Your task to perform on an android device: I want to import the contacts from my phone storage which were exported today from the phonebook app.
Image 0: 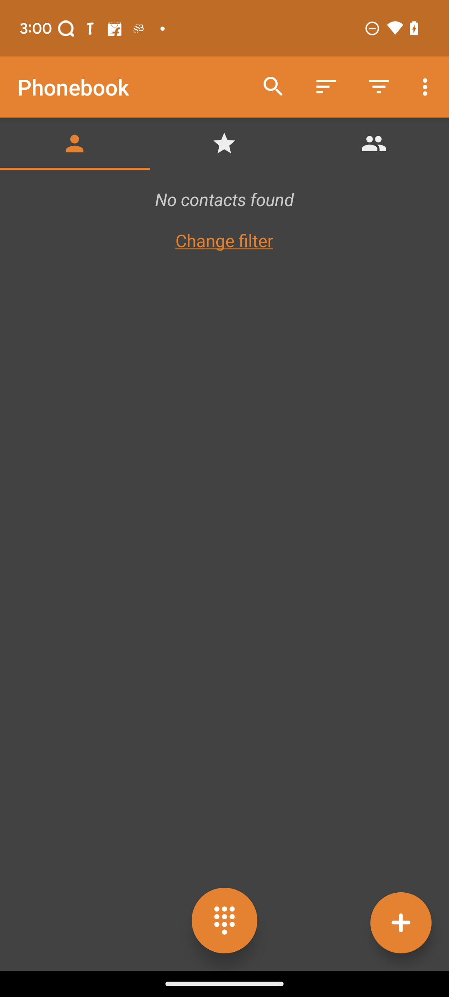
Click on the three dot menu button on the top right side of the screen.
Step 0: click (427, 87)
Image 1: 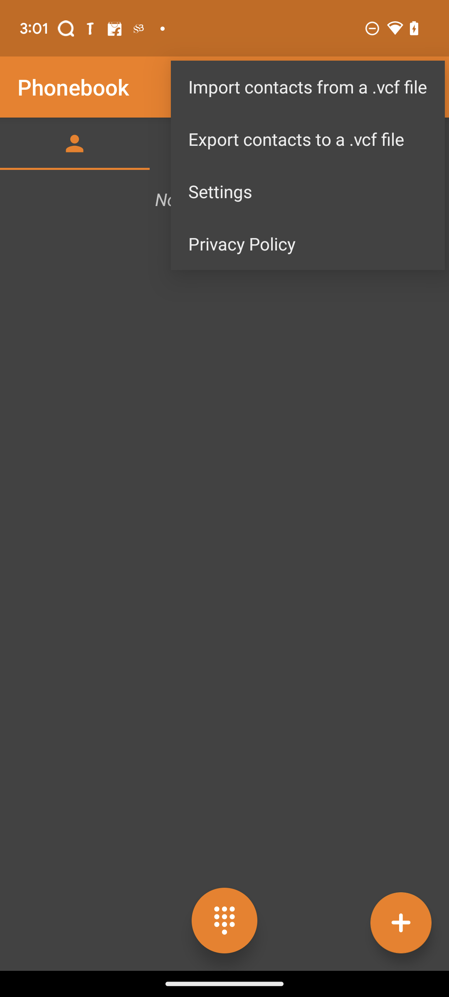
Click on the Import contacts from a .vcf file button.
Step 1: click (308, 86)
Image 2: 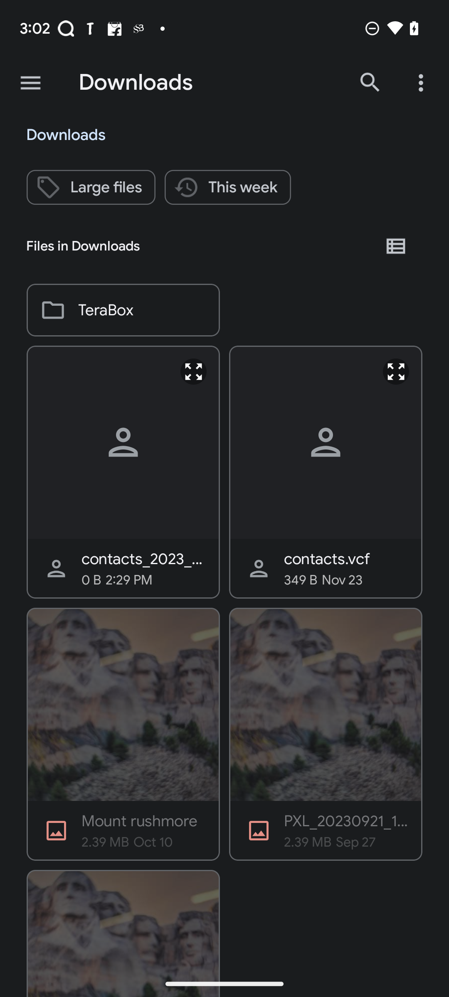
Click on the first file option.
Step 2: click (144, 559)
Image 3: 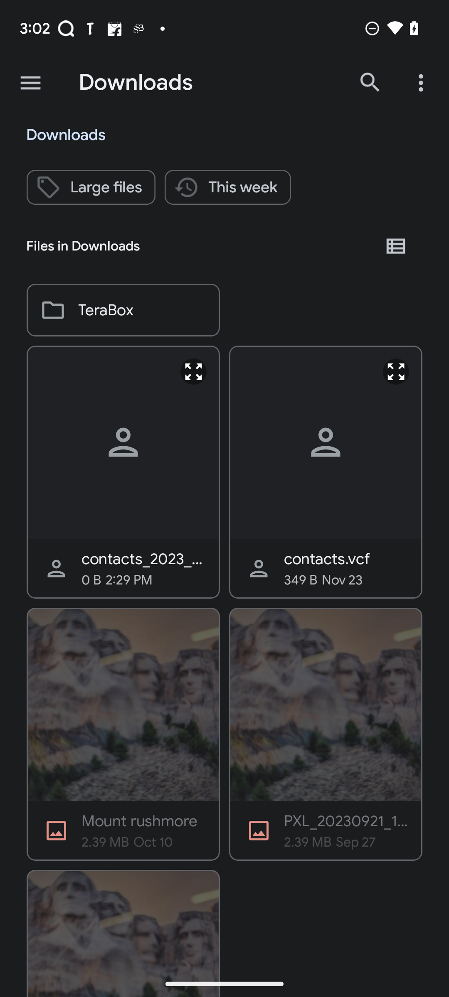
Click on the first file option.
Step 3: wait
Image 4: 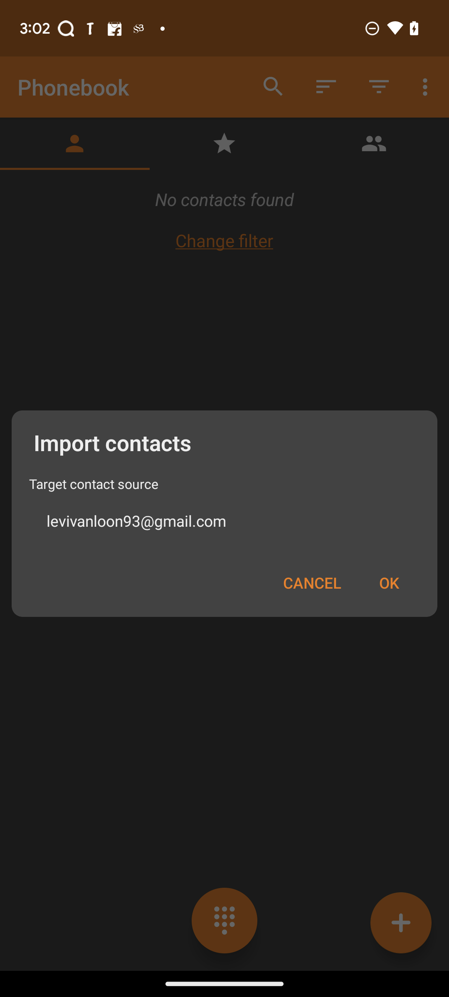
Click on the Ok button.
Step 4: click (389, 583)